Your task to perform on an android device: I have a badminton match coming up next week and would like to look for new nike sports tshirts on Ajio
Image 0: 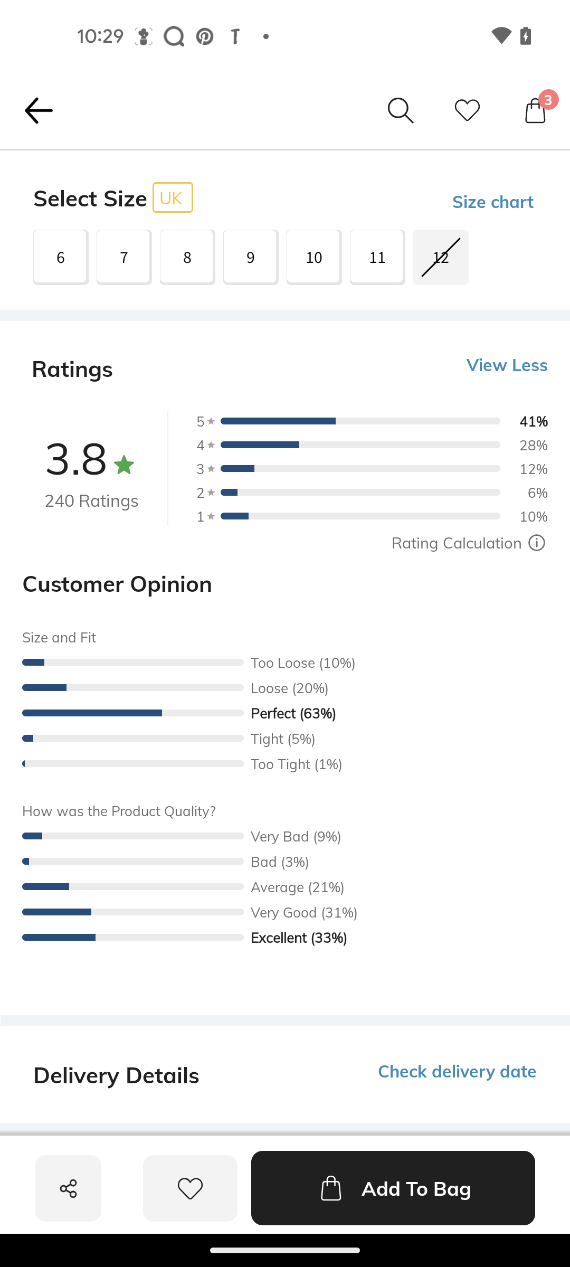
click on the search bar
Step 0: click (400, 110)
Image 2: 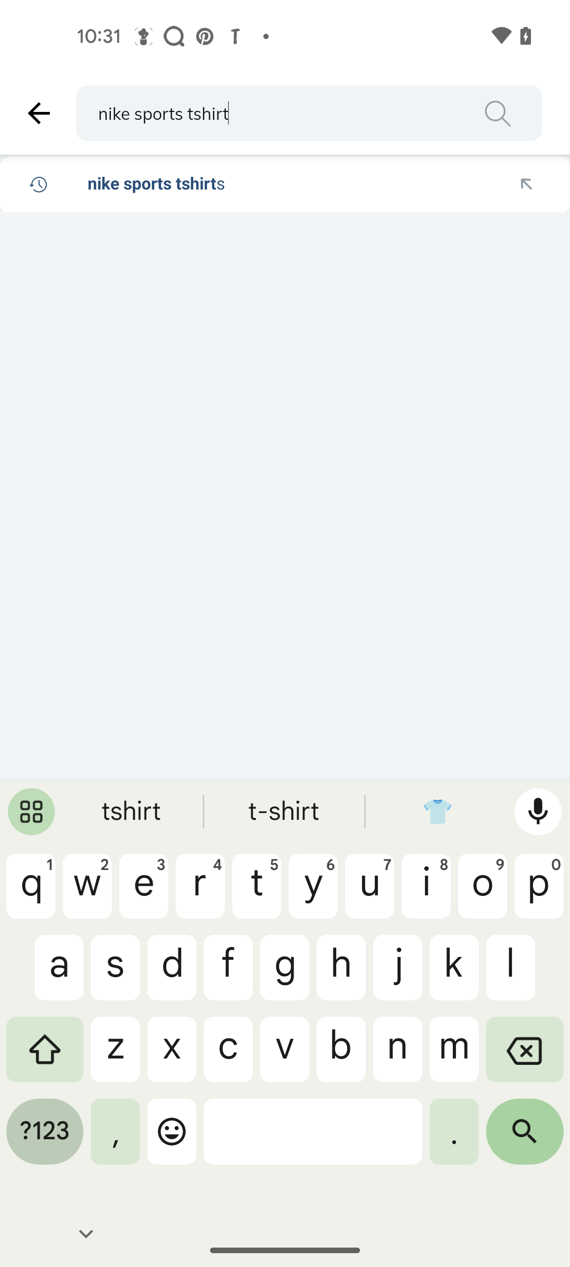
click on the search icon
Step 2: click (525, 1139)